Your task to perform on an android device: Nike is my favorite shoe brand. Look for running shoes with the Nike brand filter in the eBay app.
Image 0: 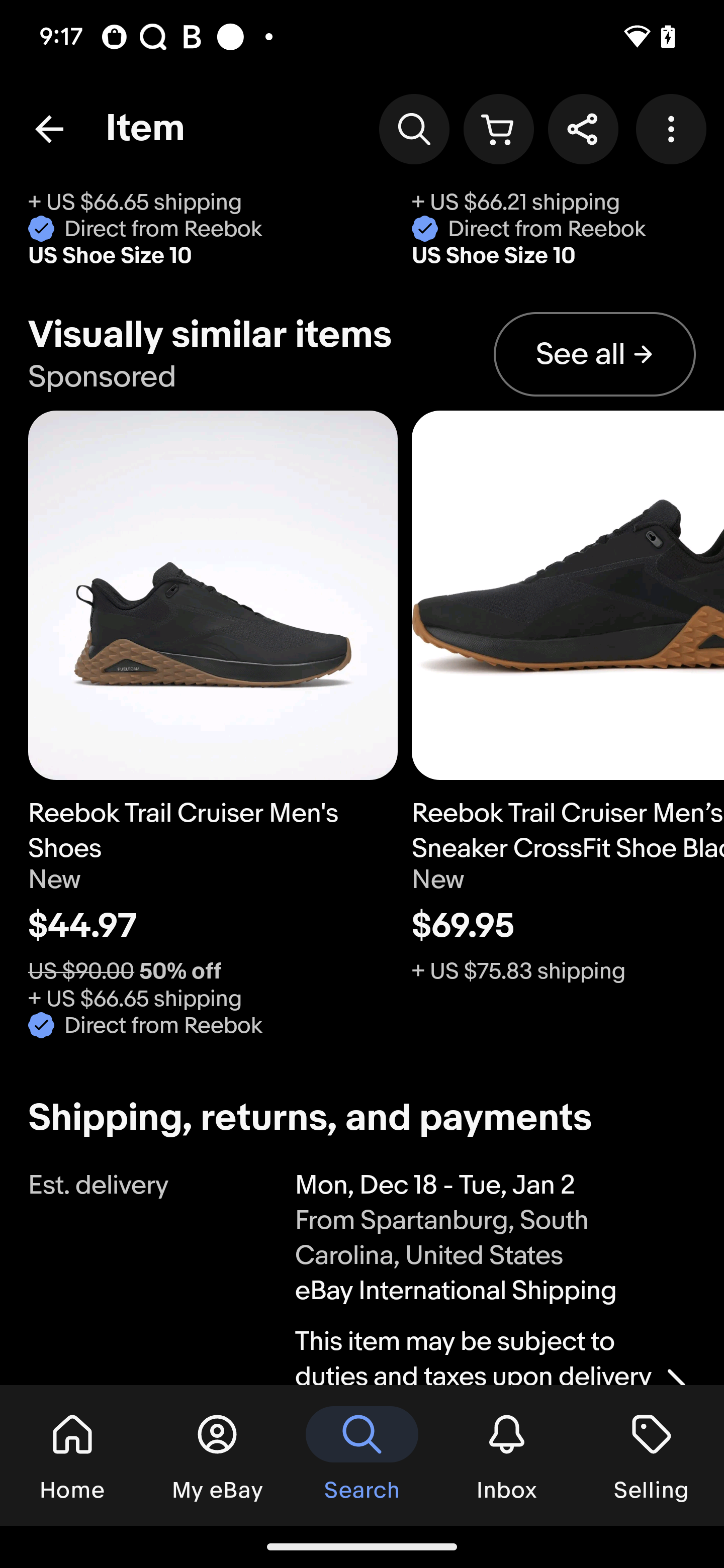
Go back to the previous page
Step 0: press back button
Image 1: 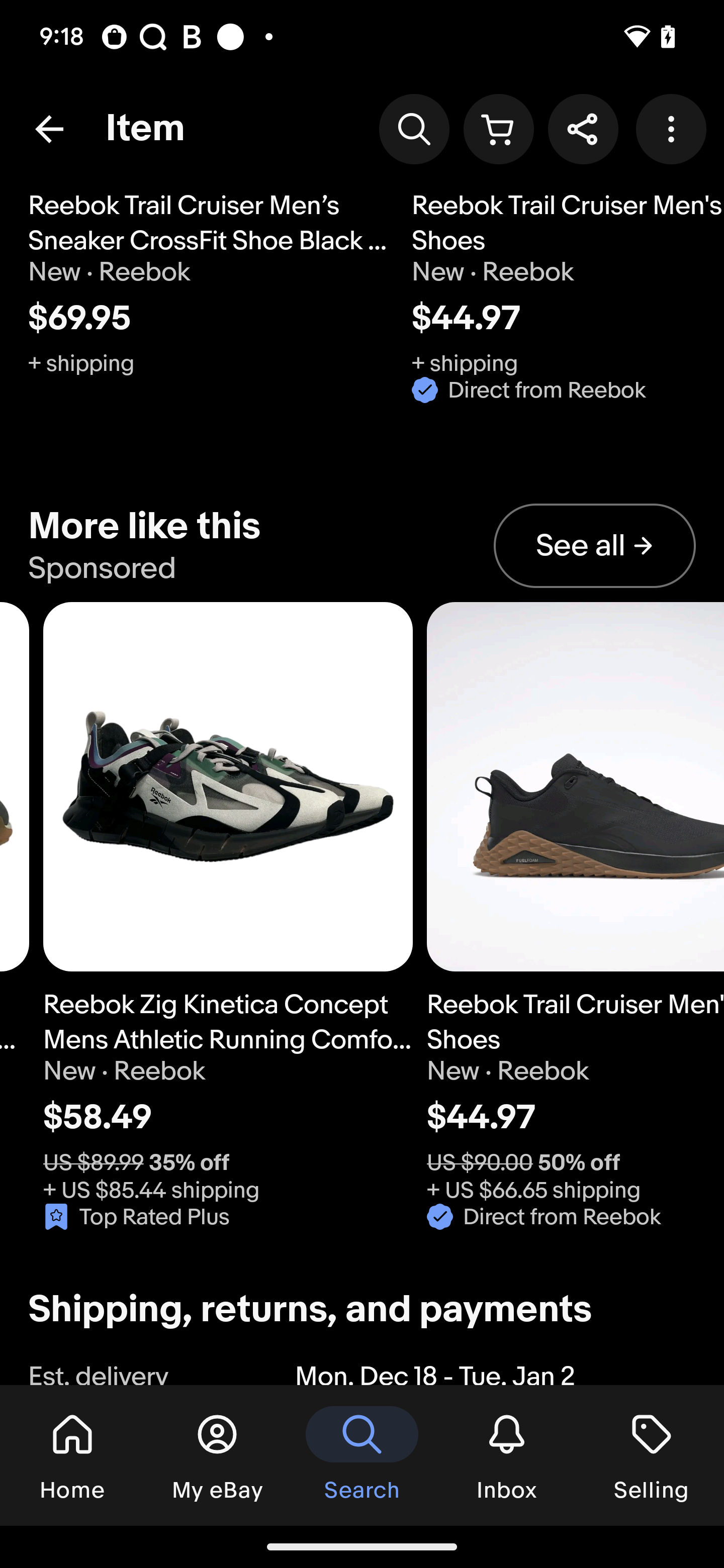
Go back to the previous page
Step 1: press back button
Image 2: 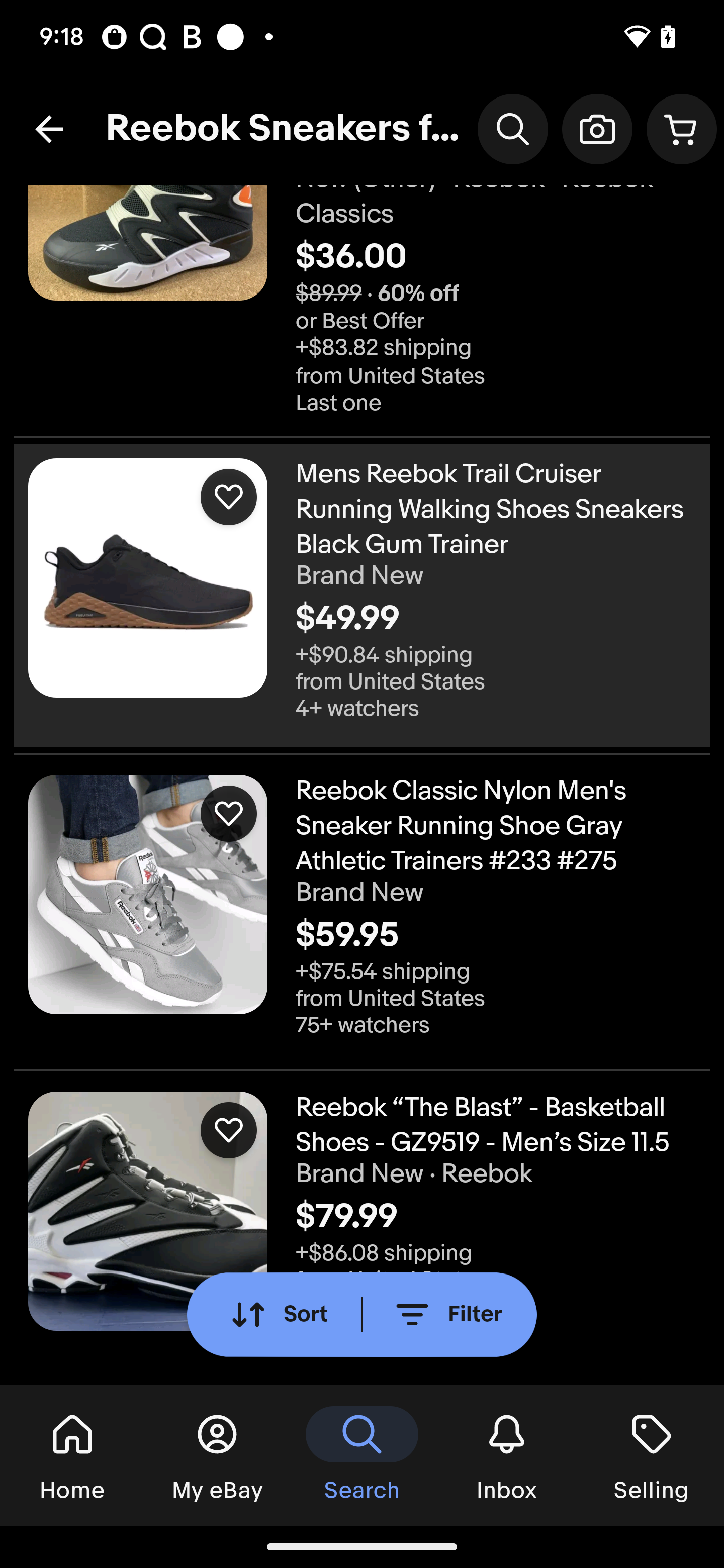
Click on the filter option to add the brand
Step 2: click (446, 1314)
Image 3: 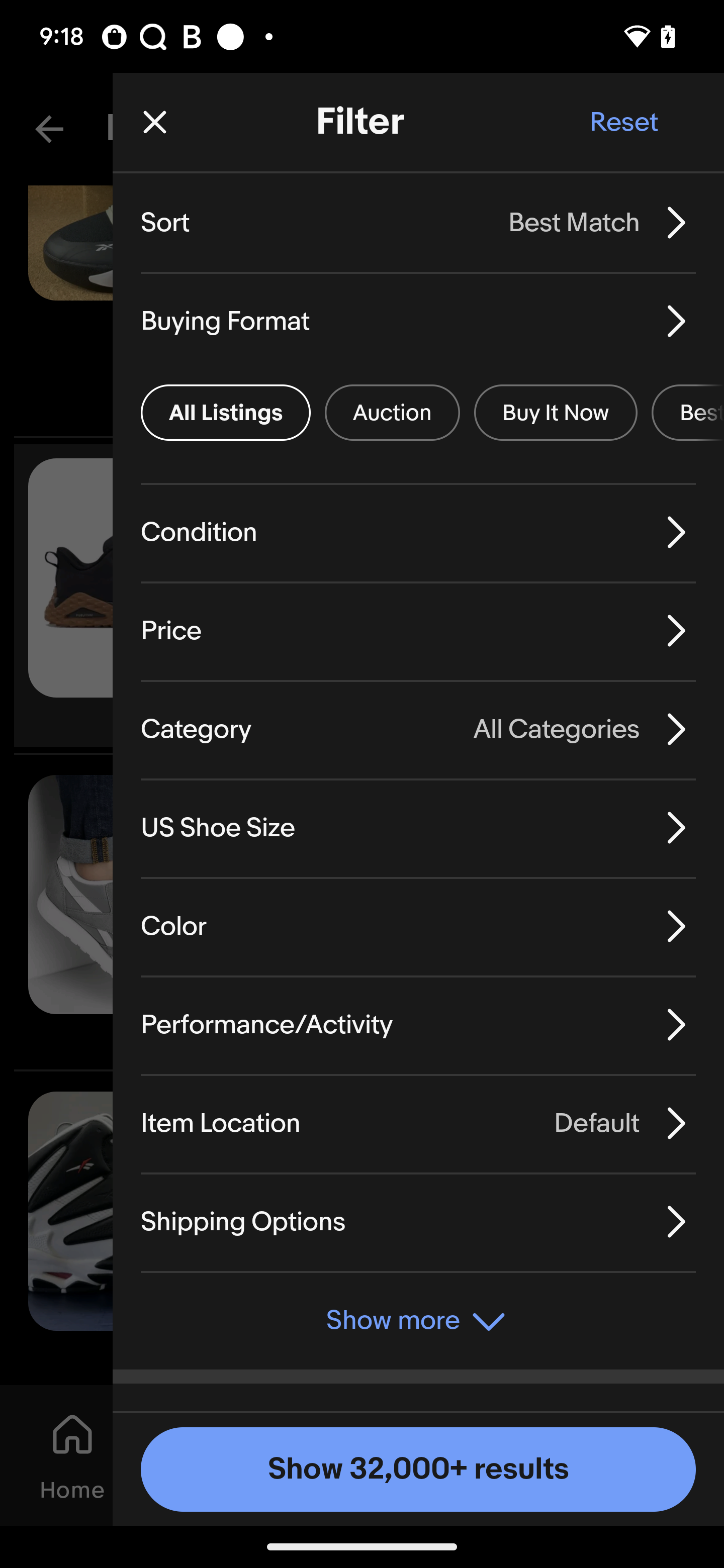
Swipe up on the screen
Step 3: scroll down
Image 4: 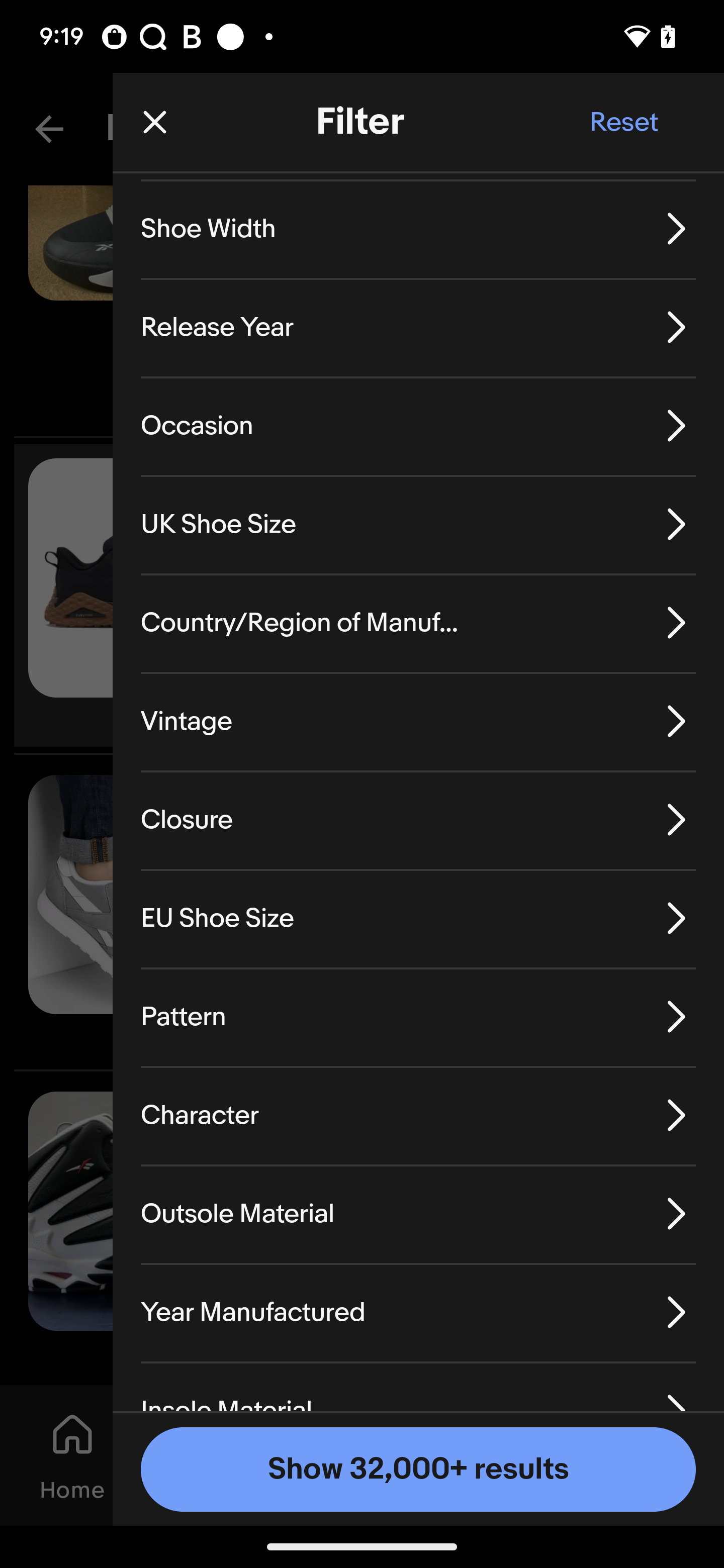
Swipe up on the screen
Step 4: scroll down
Image 5: 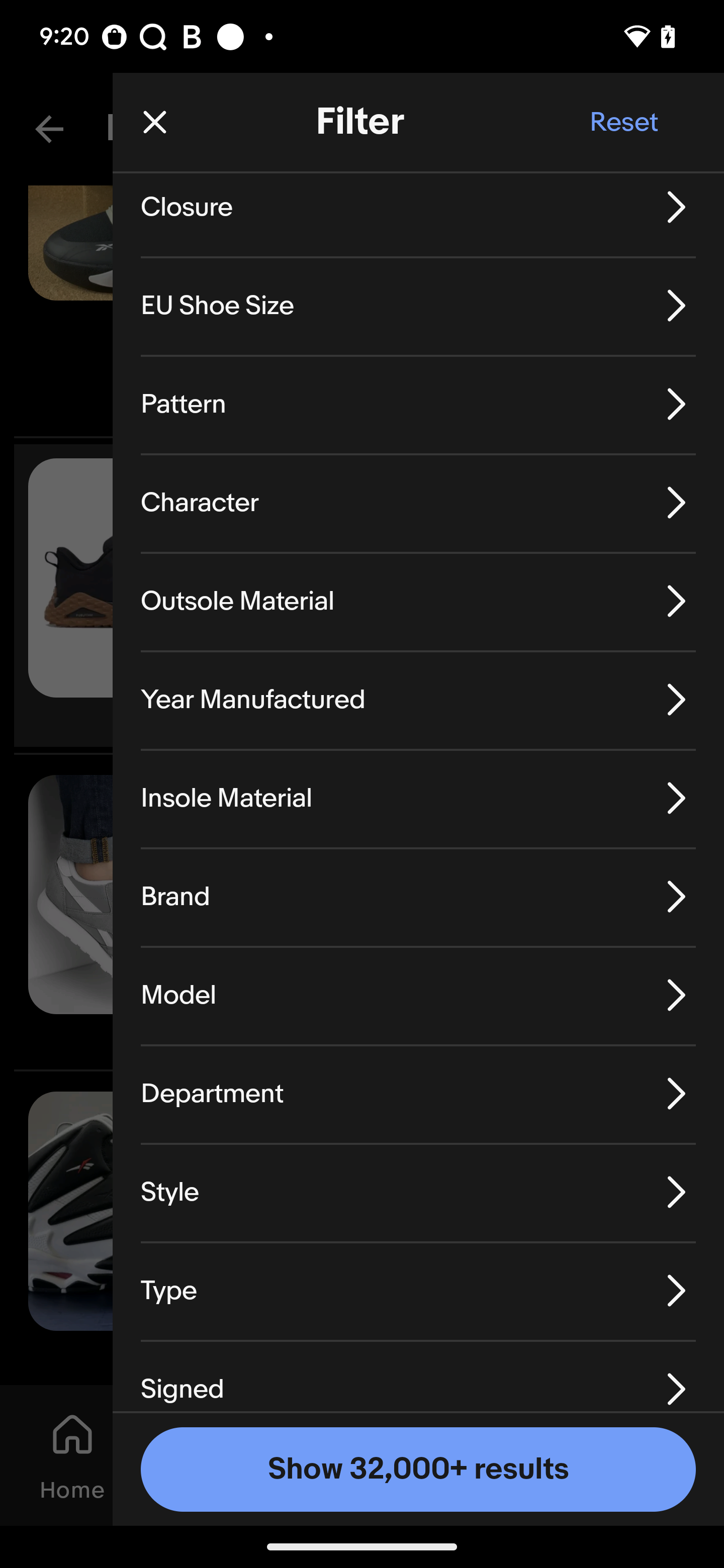
Click on the brand button
Step 5: click (257, 900)
Image 6: 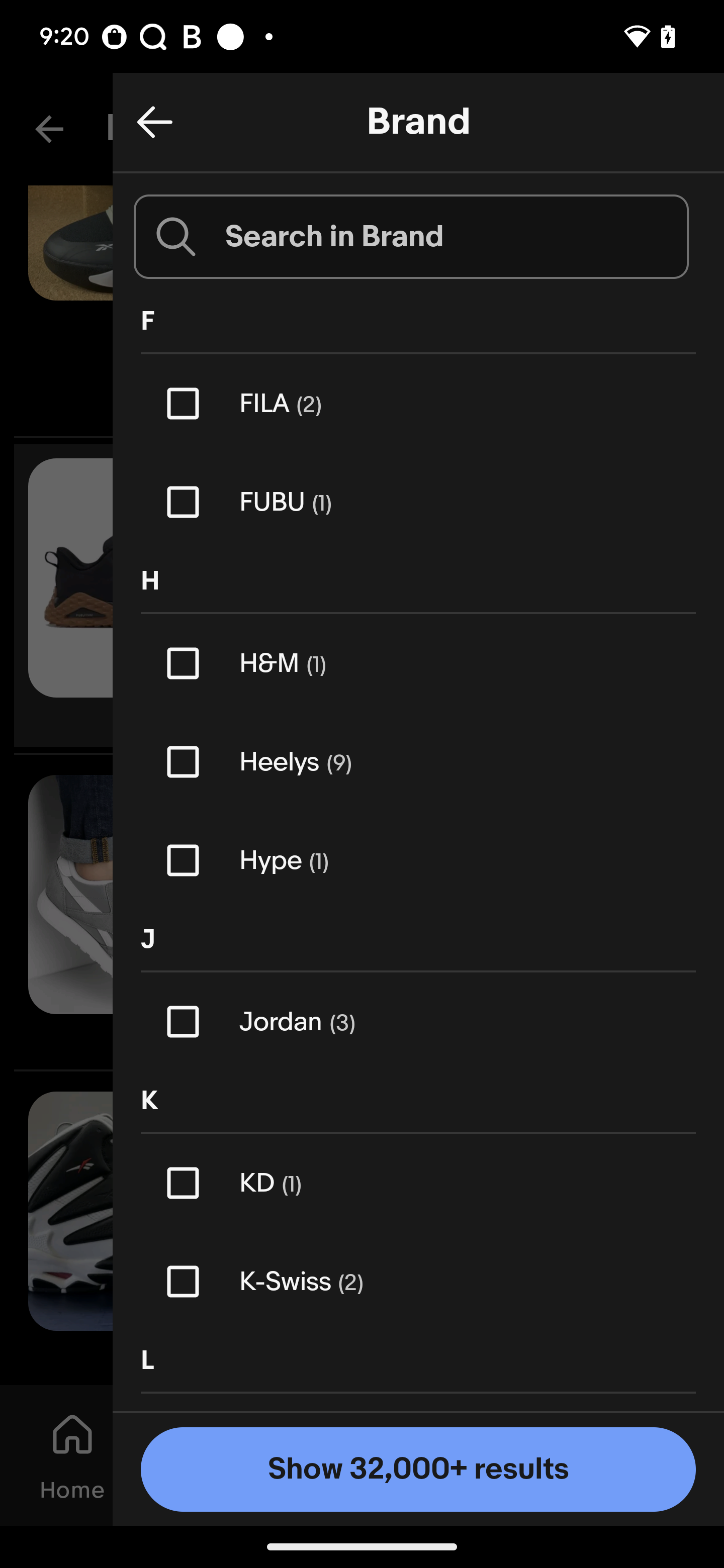
Swipe up on the screen
Step 6: scroll down
Image 7: 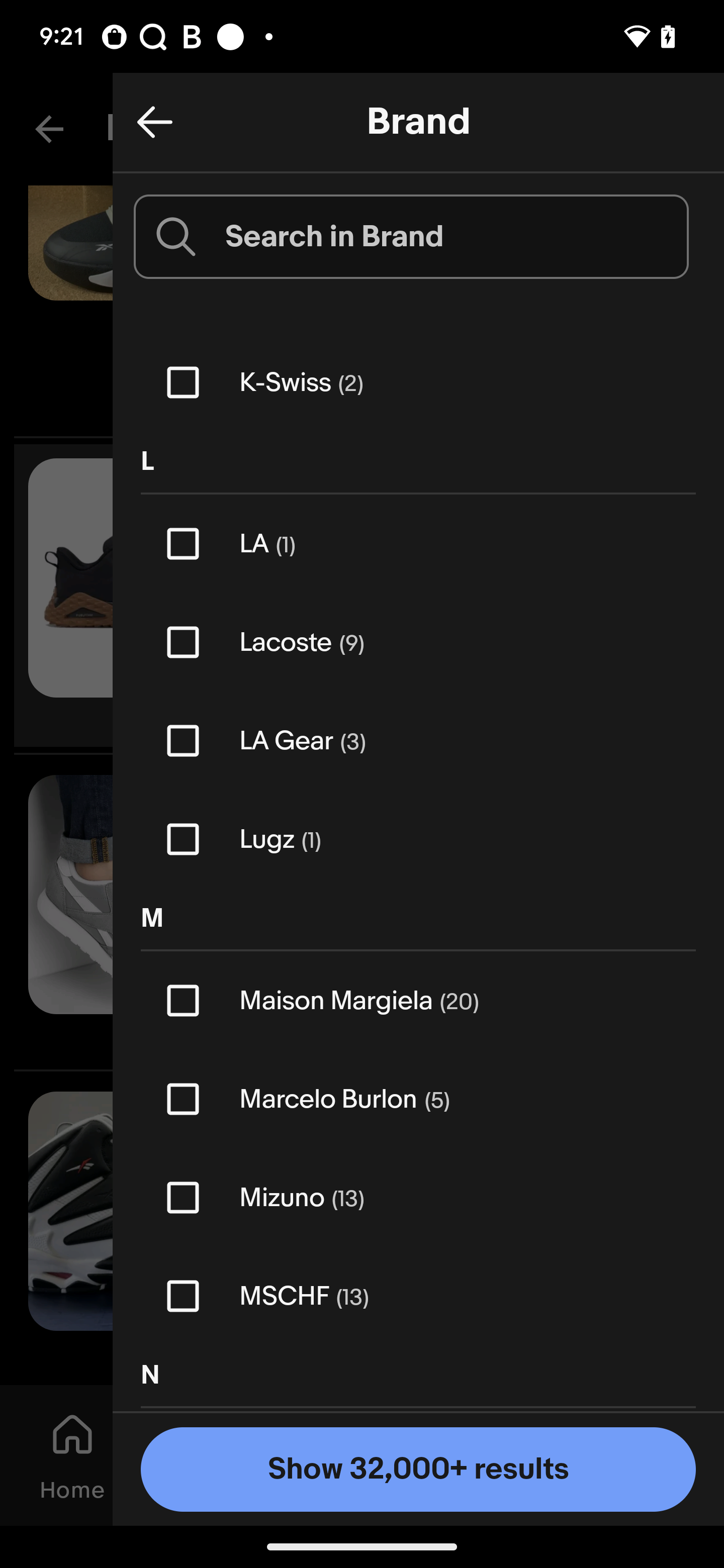
Swipe up on the screen
Step 7: scroll down
Image 8: 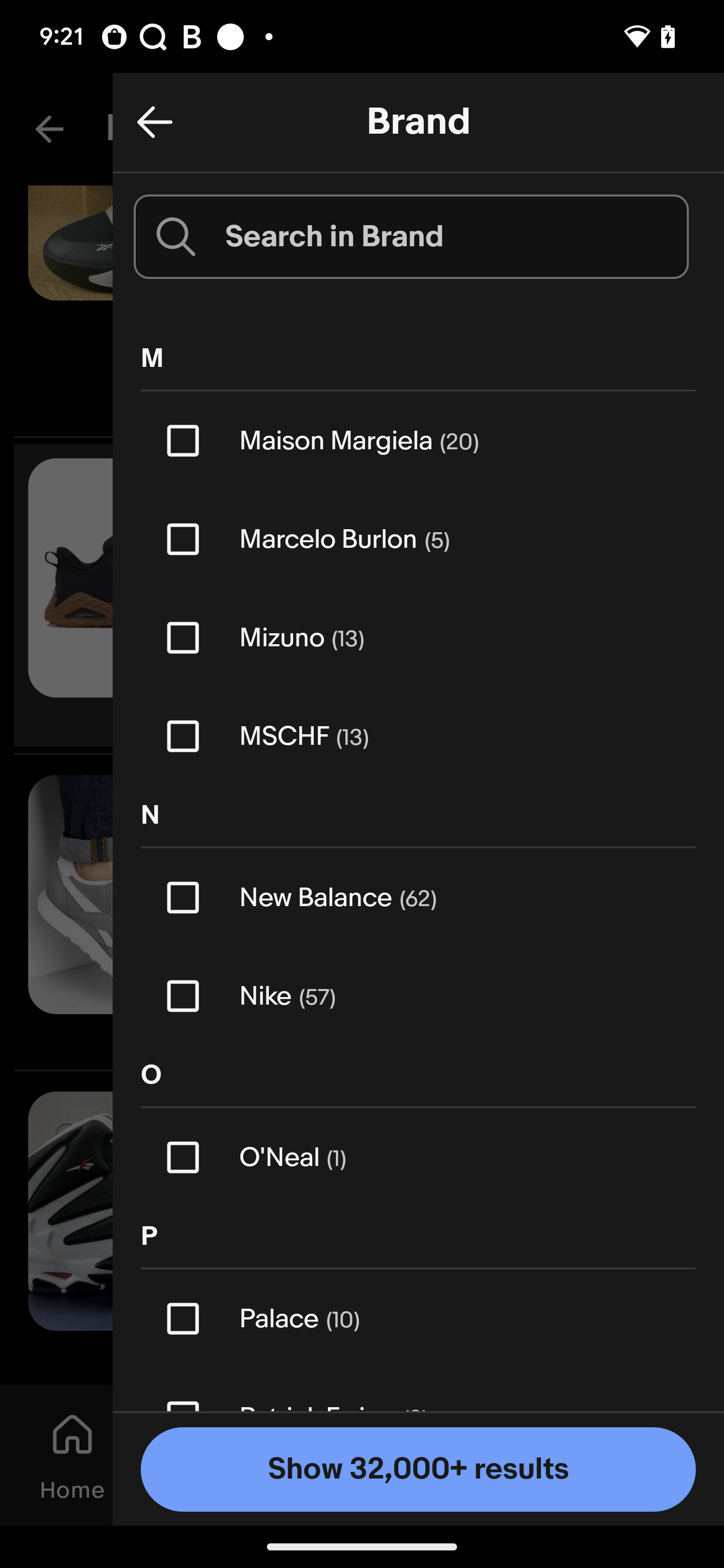
Click on the nike 
Step 8: click (198, 993)
Image 9: 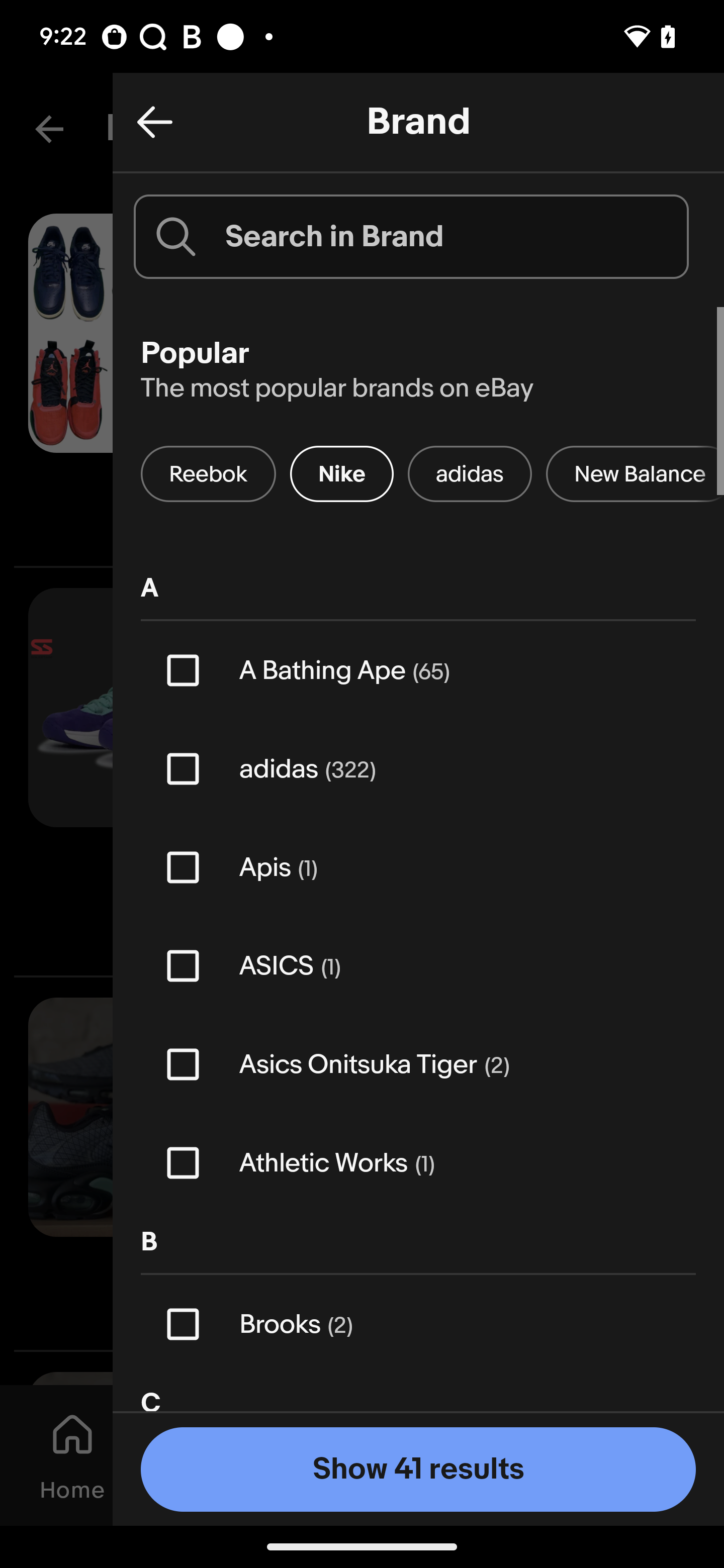
Click on the results
Step 9: click (507, 1455)